Your task to perform on an android device: I will shop in the category of Home Decor.
Image 1: 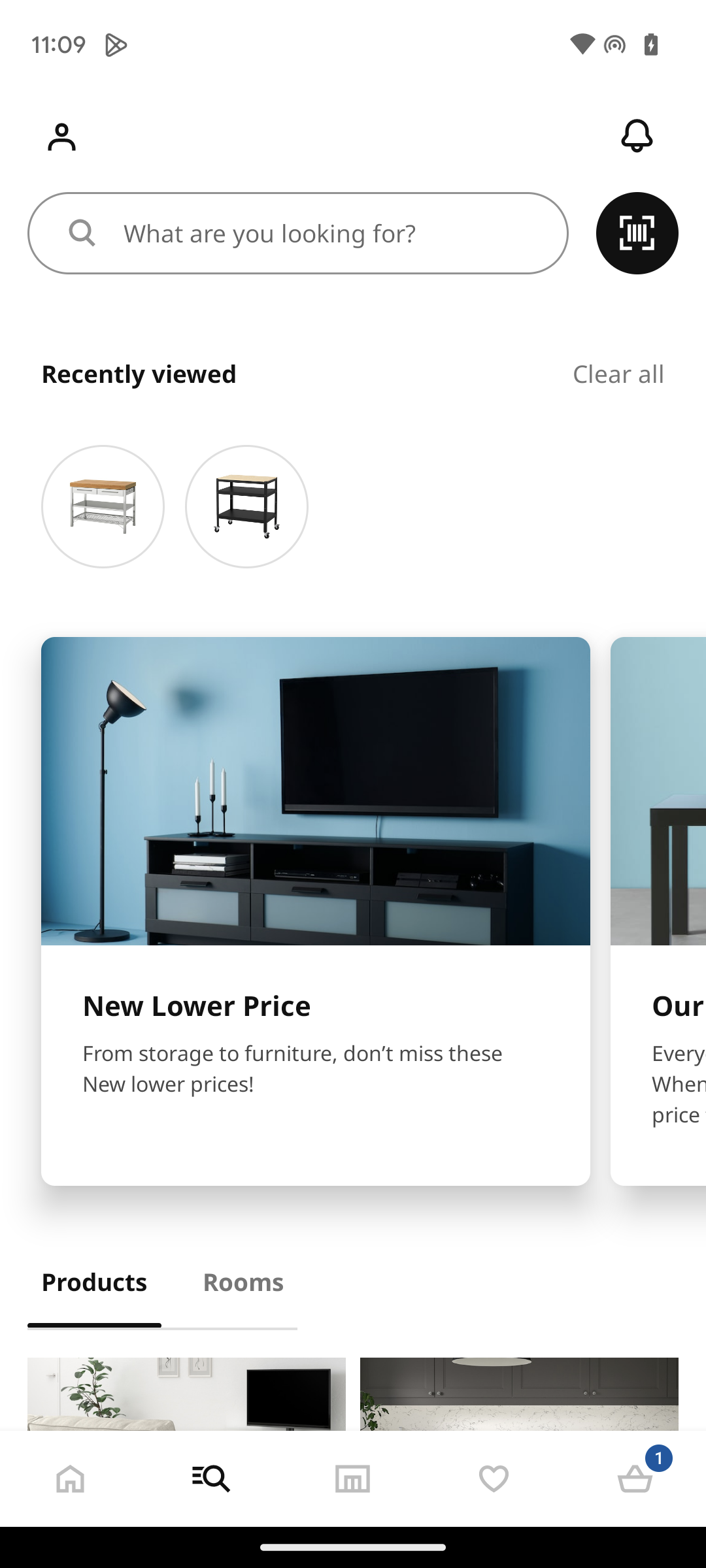
Swipe up.
Step 1: scroll down
Image 2: 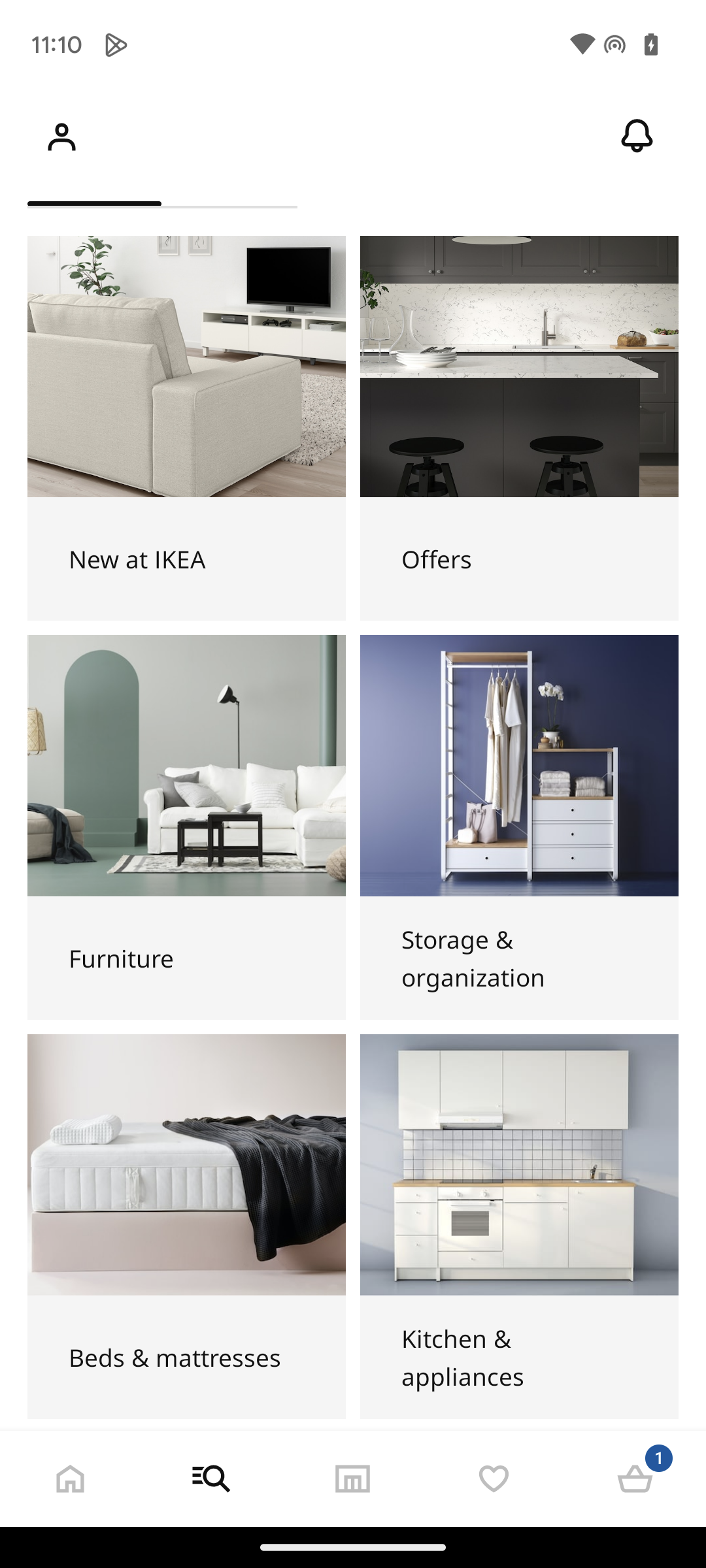
Swipe up.
Step 2: scroll down
Image 3: 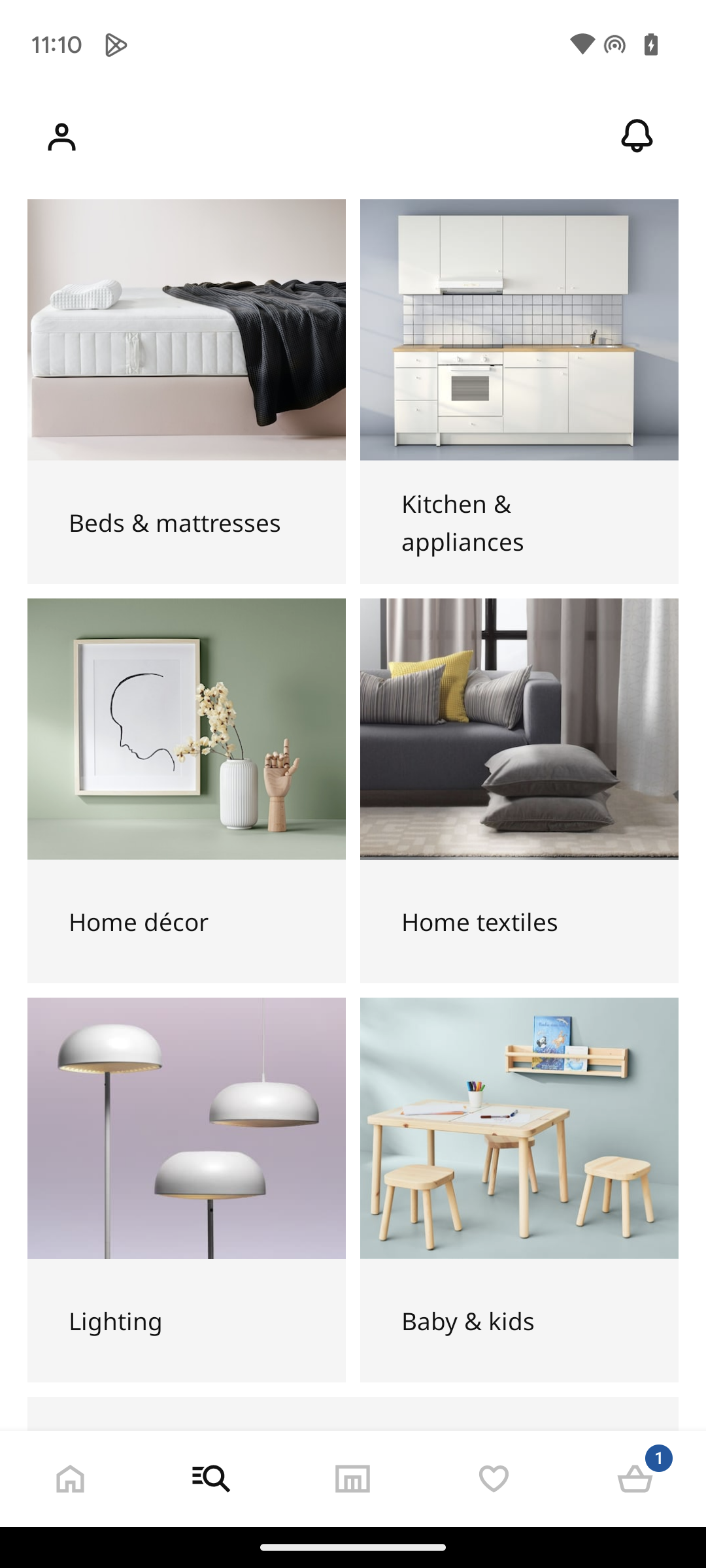
Click on Home decor.
Step 3: click (186, 729)
Image 4: 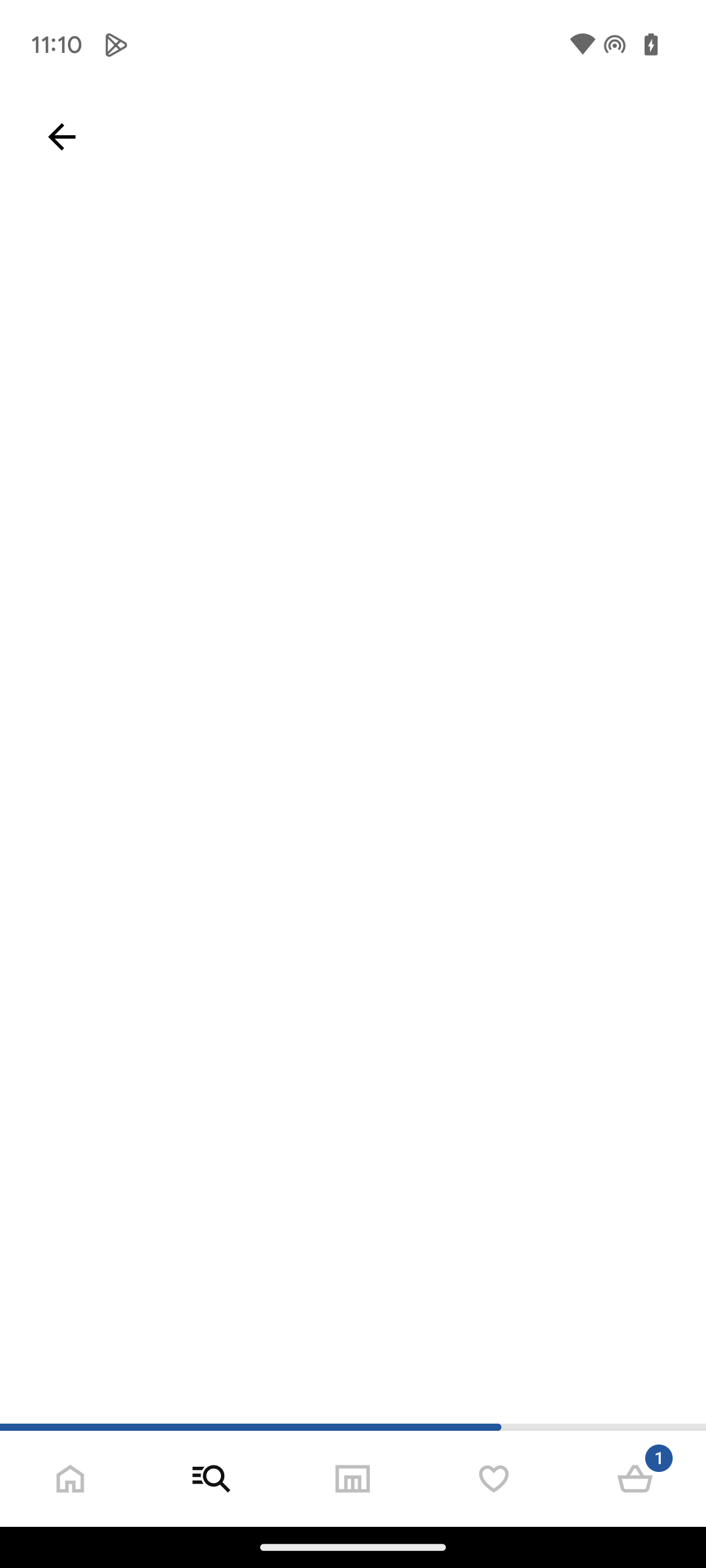
Click on Home decor.
Step 4: wait
Image 5: 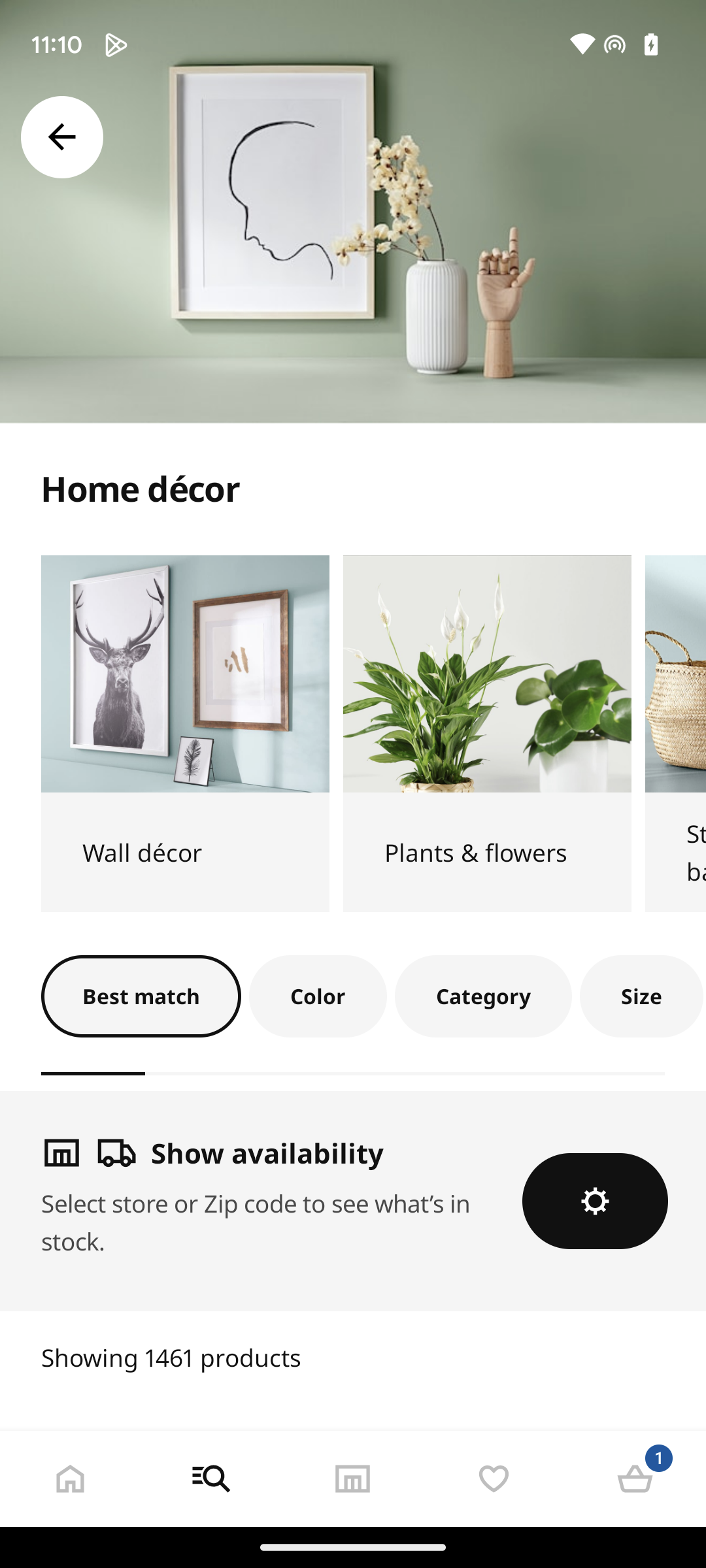
Swipe up to view products.
Step 5: scroll down
Image 6: 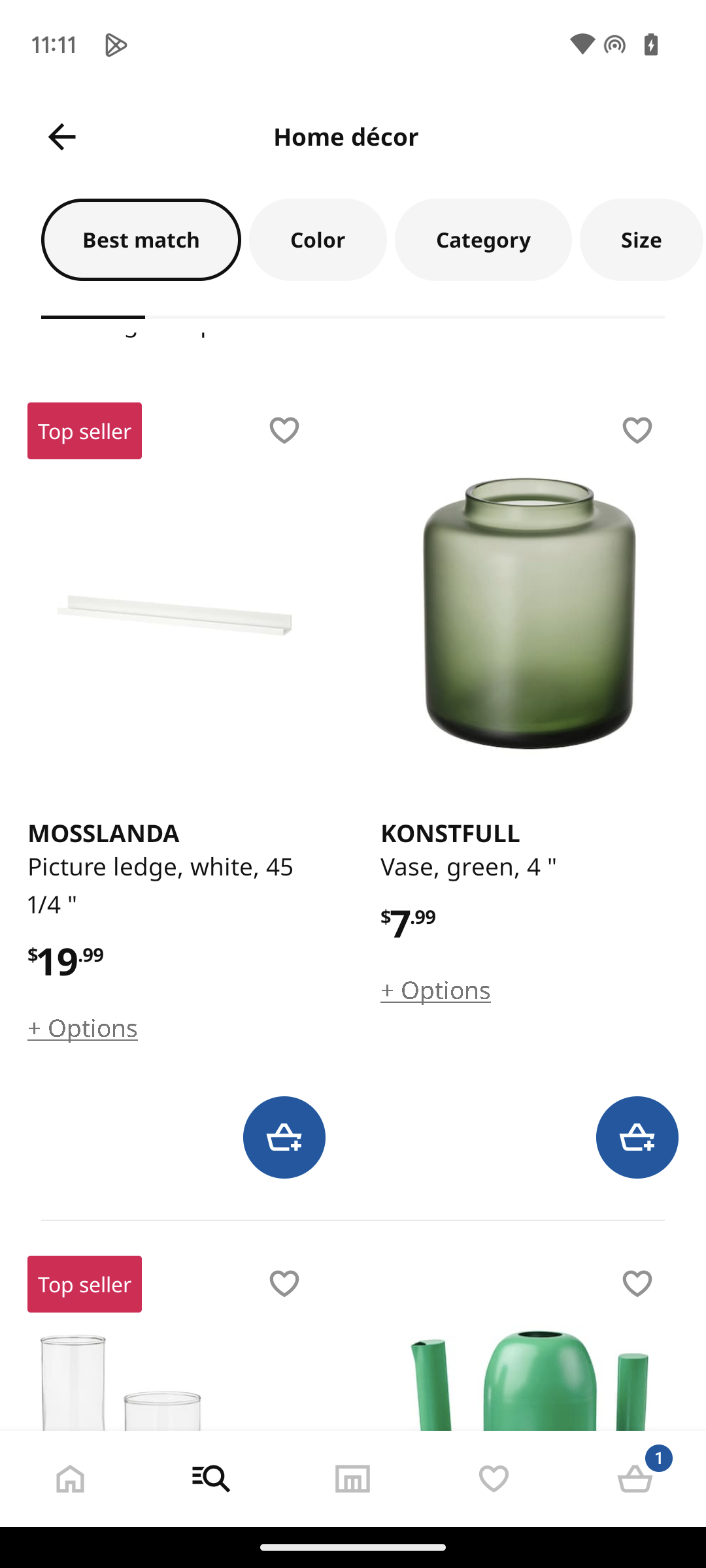
Swipe up to view products.
Step 6: scroll down
Image 7: 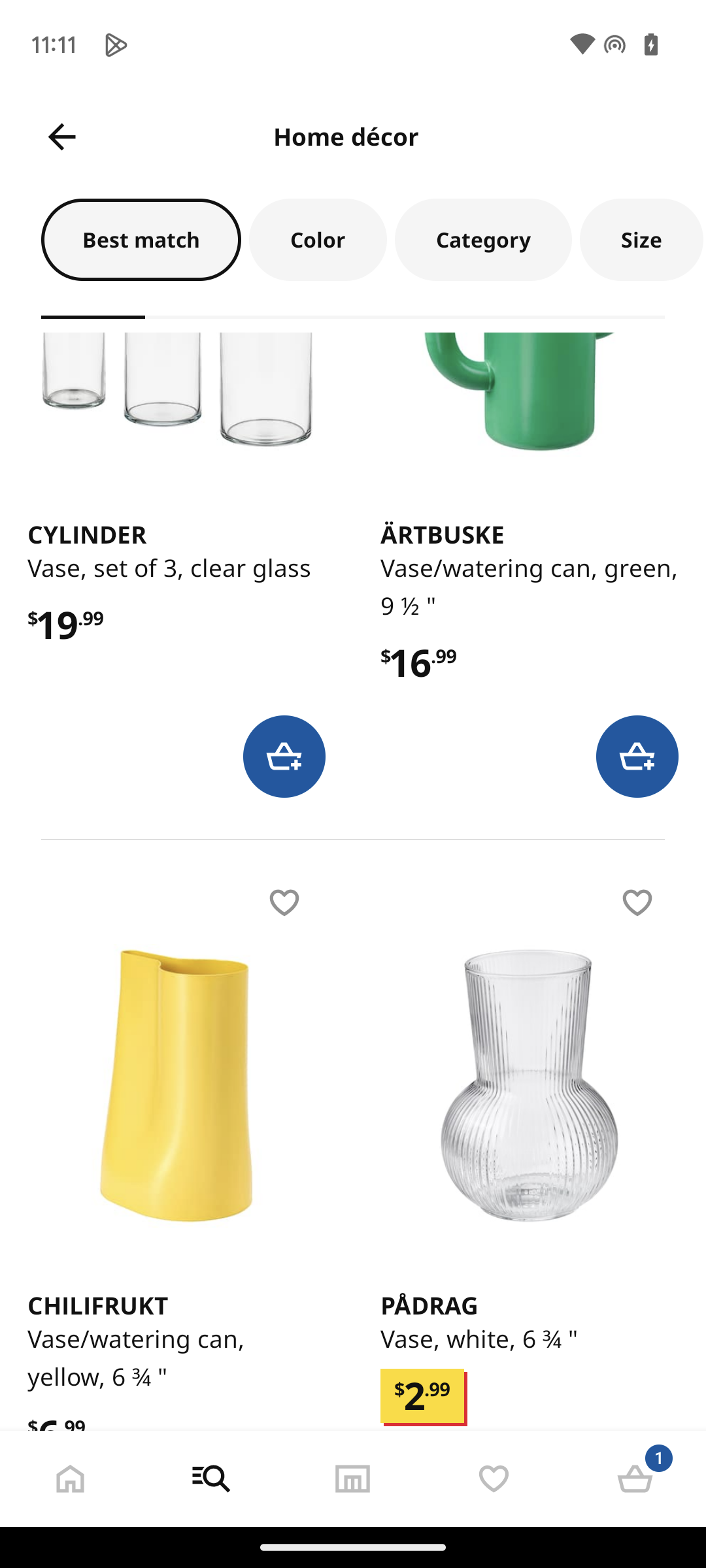
Swipe up to view products.
Step 7: scroll down